Your task to perform on an android device: I want to search for a flight from Rotterdam to Punta Arenas airport to visit Antarctica as this is my dream location to visit. I want to fly on 1st of February and want to look for tickets on the Hopper app.
Image 2: 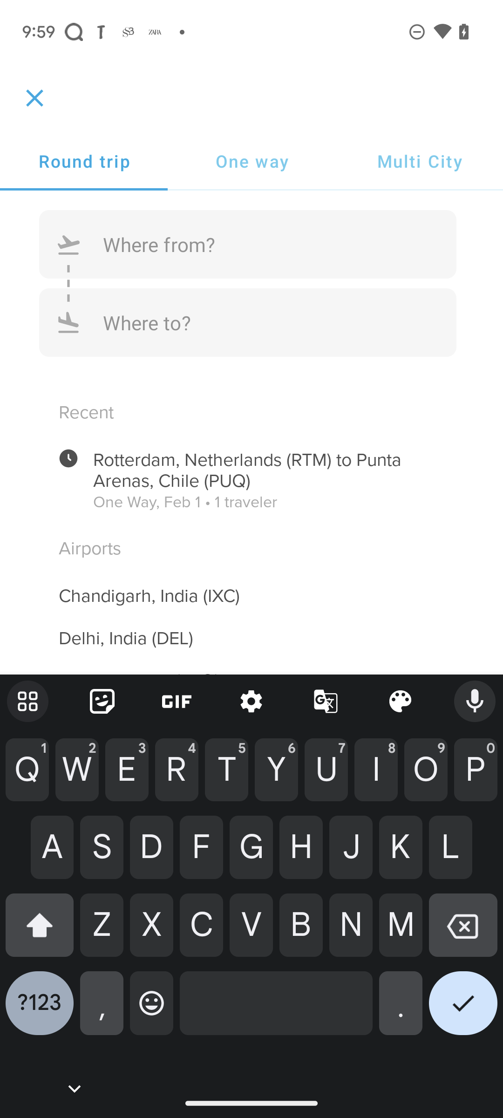
Click on the one way button.
Step 2: click (251, 161)
Image 4: 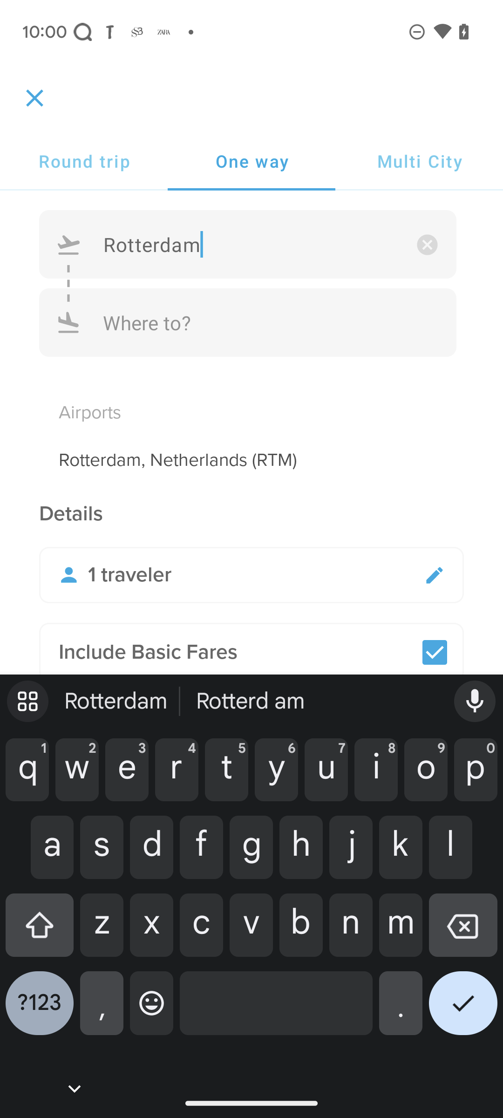
Click on the first suggestion.
Step 4: click (251, 460)
Image 5: 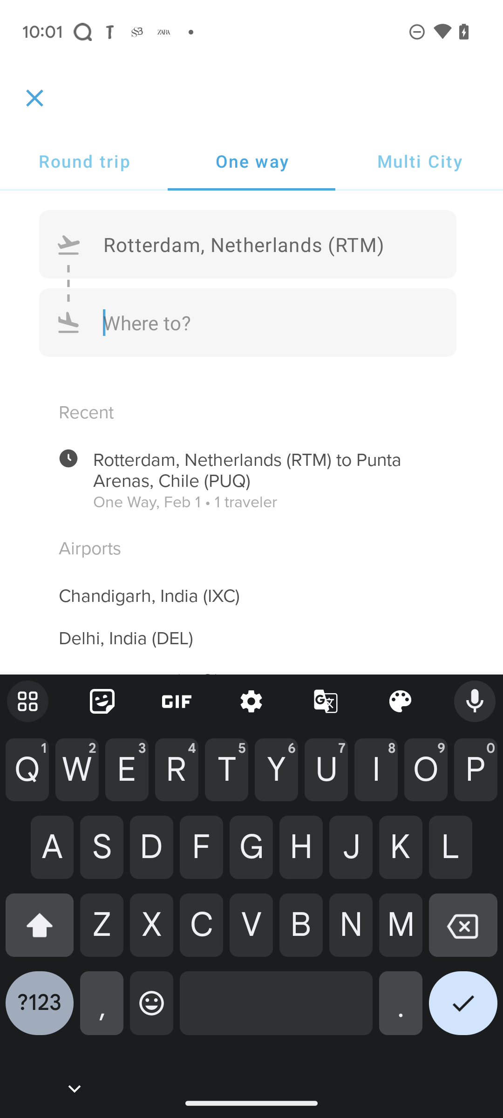
Enter Punta Arenas in the arrival city option.
Step 5: type "Punta Arenas"
Image 6: 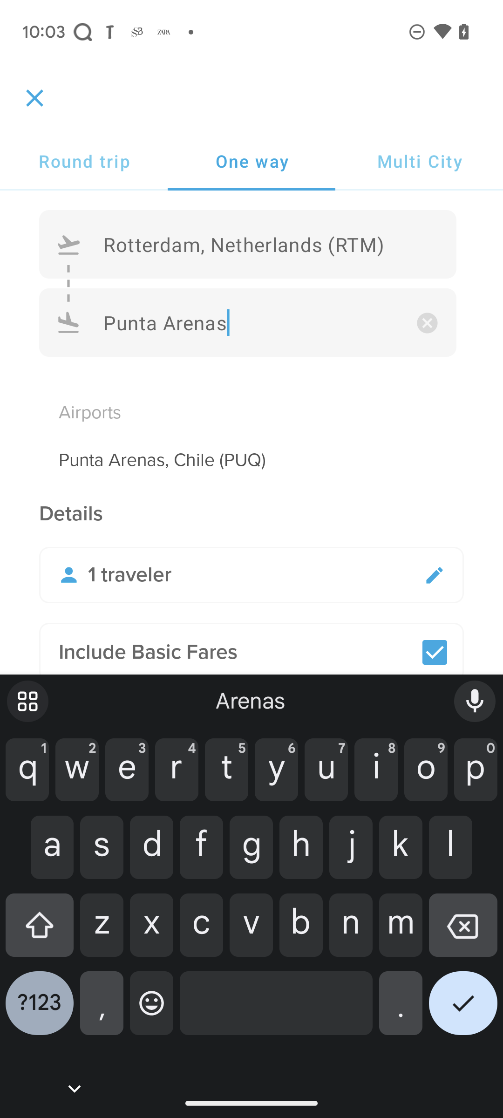
Click on the first suggestion.
Step 6: click (251, 460)
Image 7: 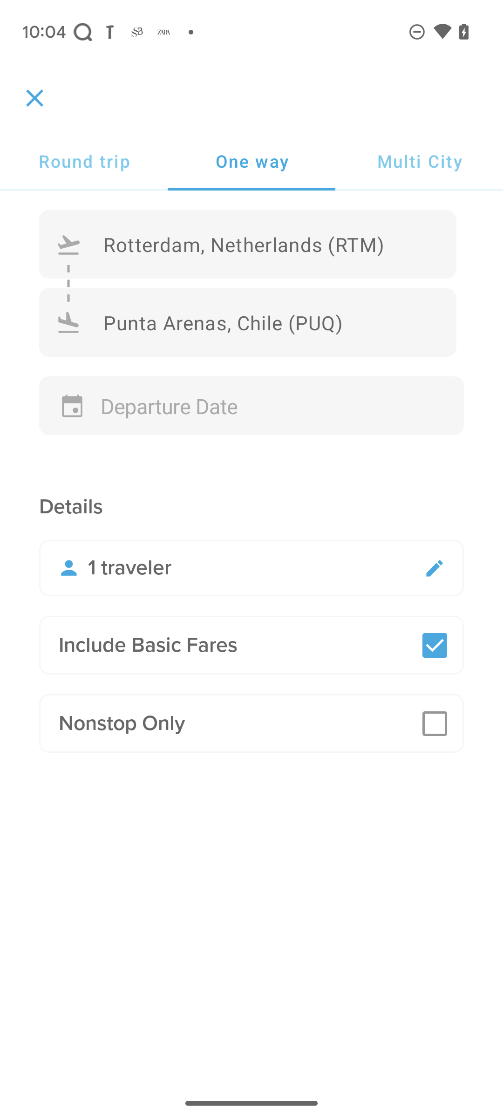
Click on the Departure Date option.
Step 7: click (251, 406)
Image 9: 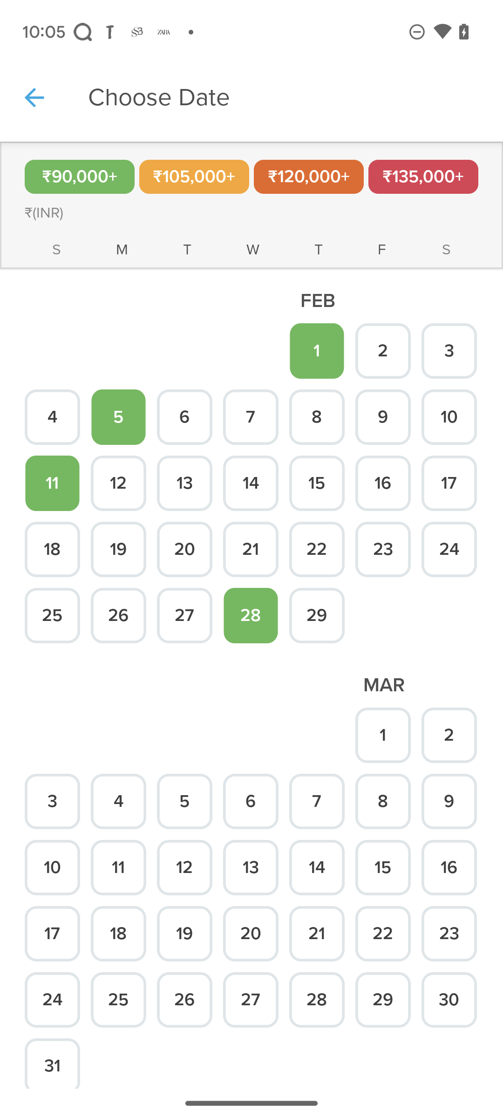
Click on the 1st of February.
Step 9: click (251, 461)
Image 10: 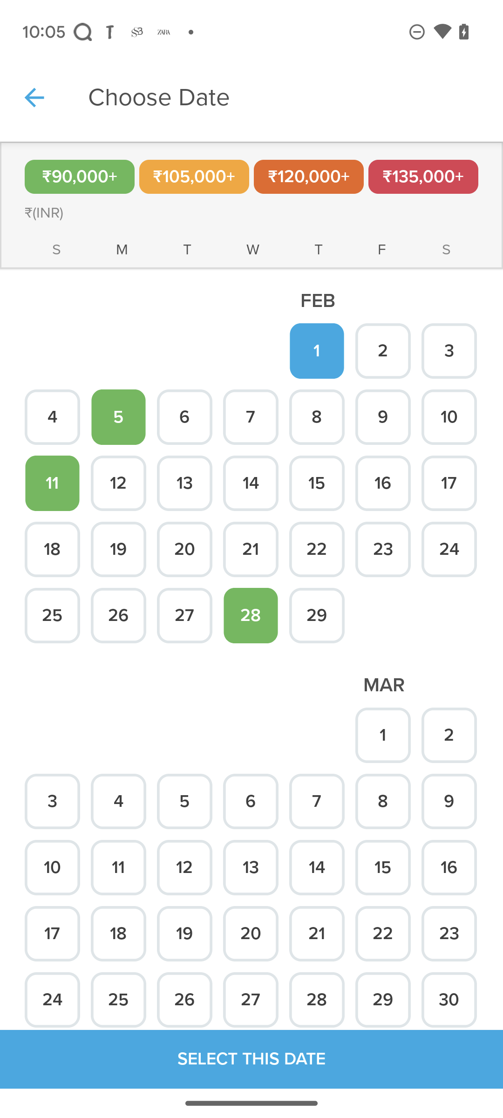
Click on the Select This Date button.
Step 10: click (251, 1059)
Image 11: 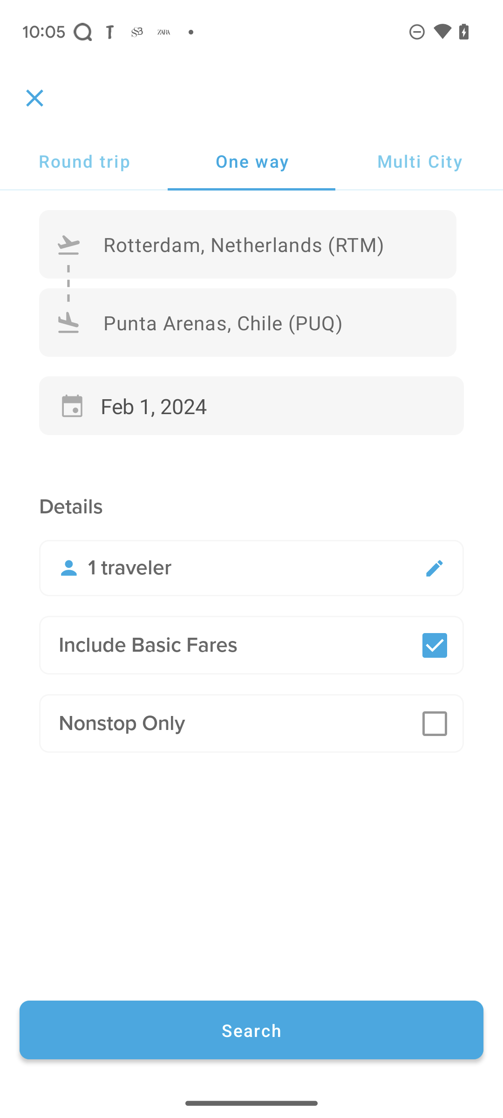
Click on the Search button.
Step 11: click (251, 1030)
Image 12: 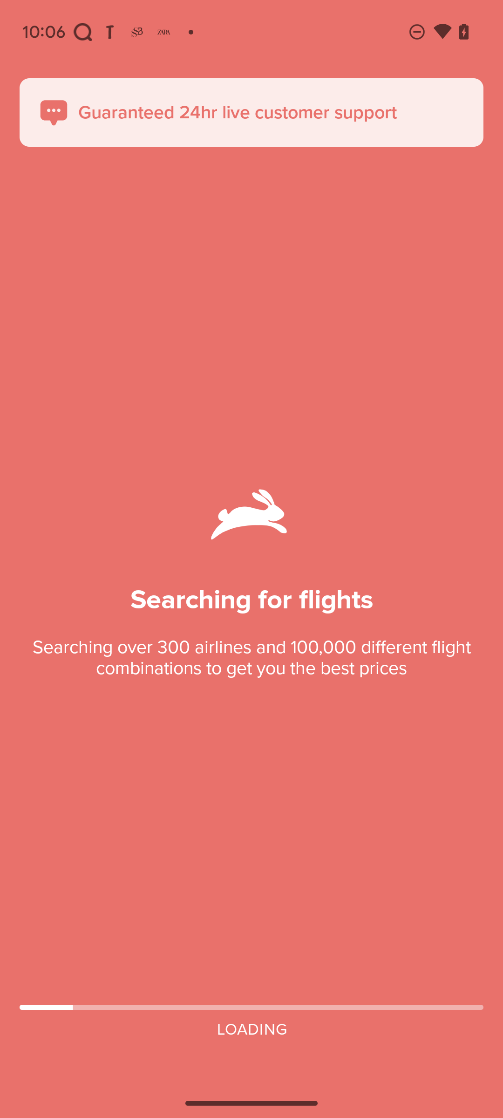
Click on the Search button.
Step 12: wait
Image 13: 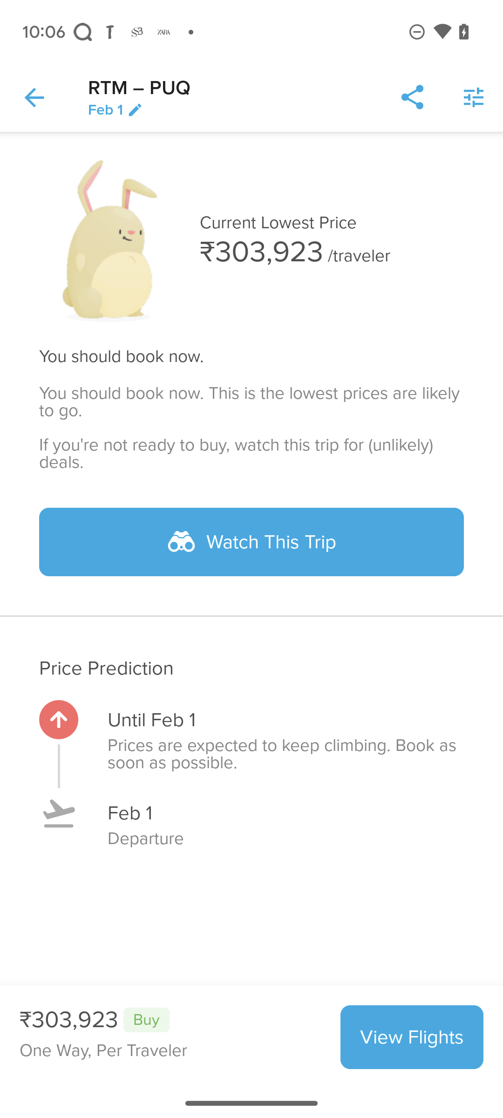
Click on the View Flights button.
Step 13: click (412, 1037)